Your task to perform on an android device: In Bigbasket app , add the product Tata tea premium to the cart . 
Image 0: 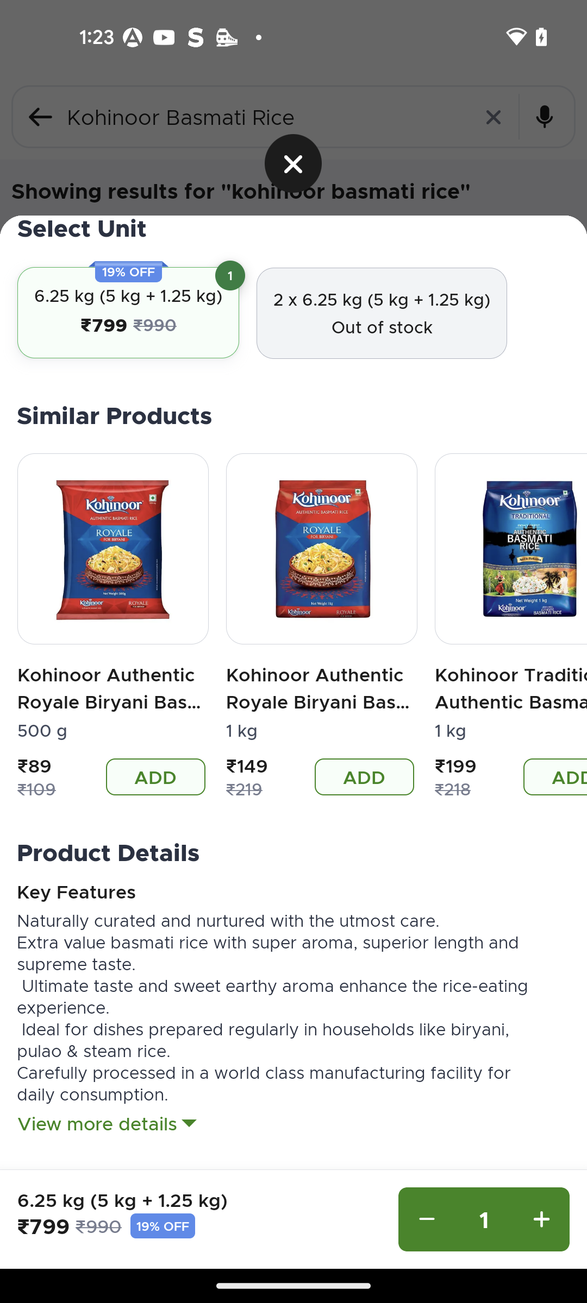
Open the Bigbasket App
Step 0: open app "bigbasket"